Your task to perform on an android device: I want to send the Google Keep Document to Carlos3345@gmail.com in the Google Drive App
Image 0: 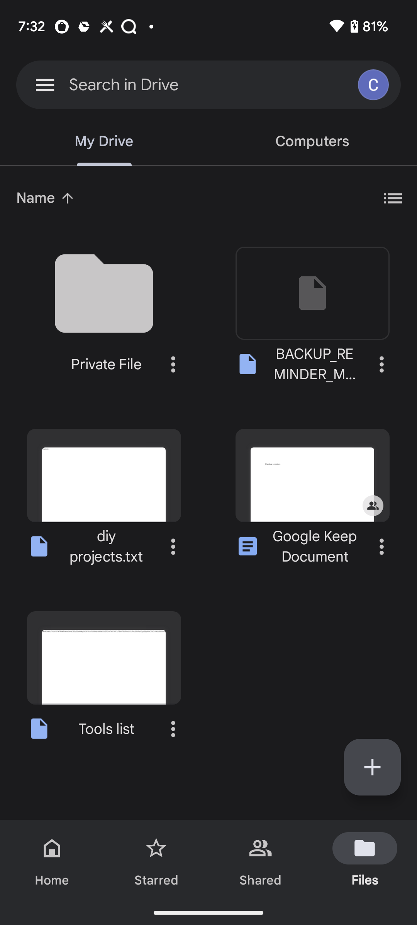
Click on the three dot icon of Google Keep Document file
Step 0: click (381, 547)
Image 1: 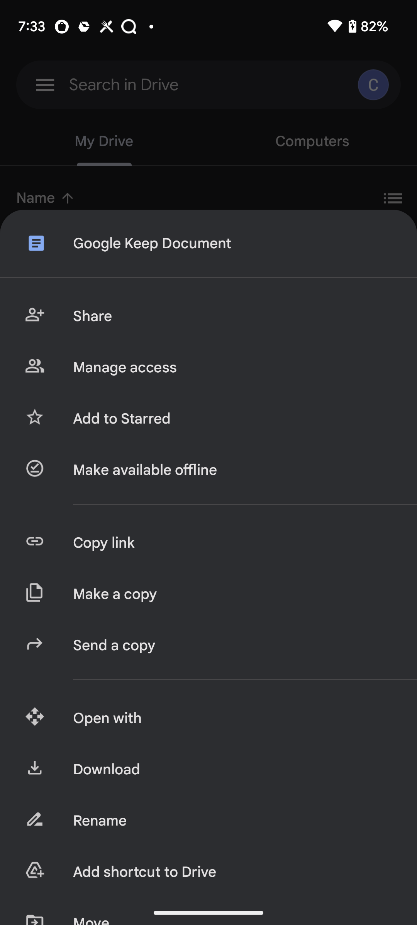
Click on the Share option
Step 1: click (232, 316)
Image 3: 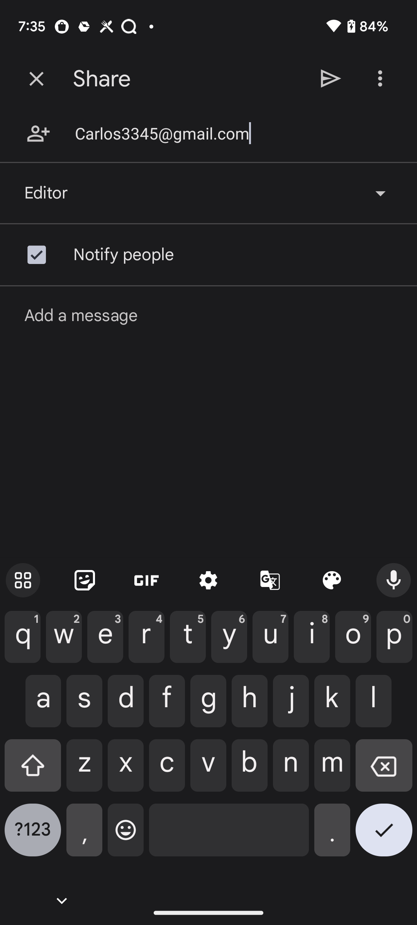
Click on the Send icon at the top right corner of the screen
Step 3: click (331, 78)
Image 4: 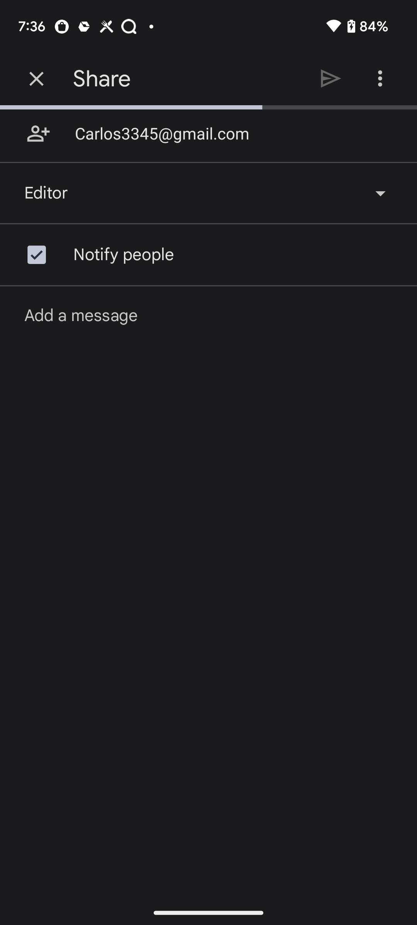
Click on the Send icon at the top right corner of the screen
Step 4: wait